Your task to perform on an android device: I want meat masala for dinner, so look for it on the Big Basket app.
Image 1: 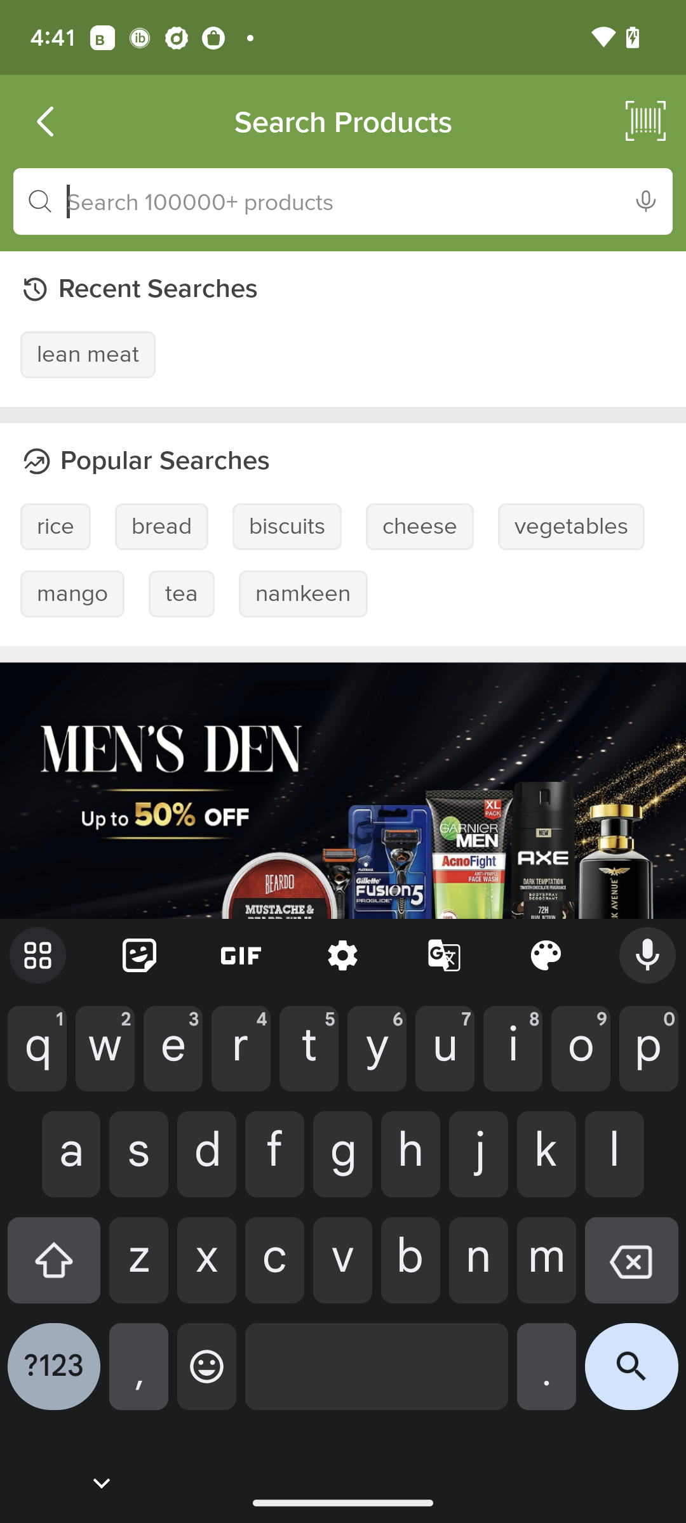
Type lean meat in the search bar.
Step 1: type "lean meat"
Image 2: 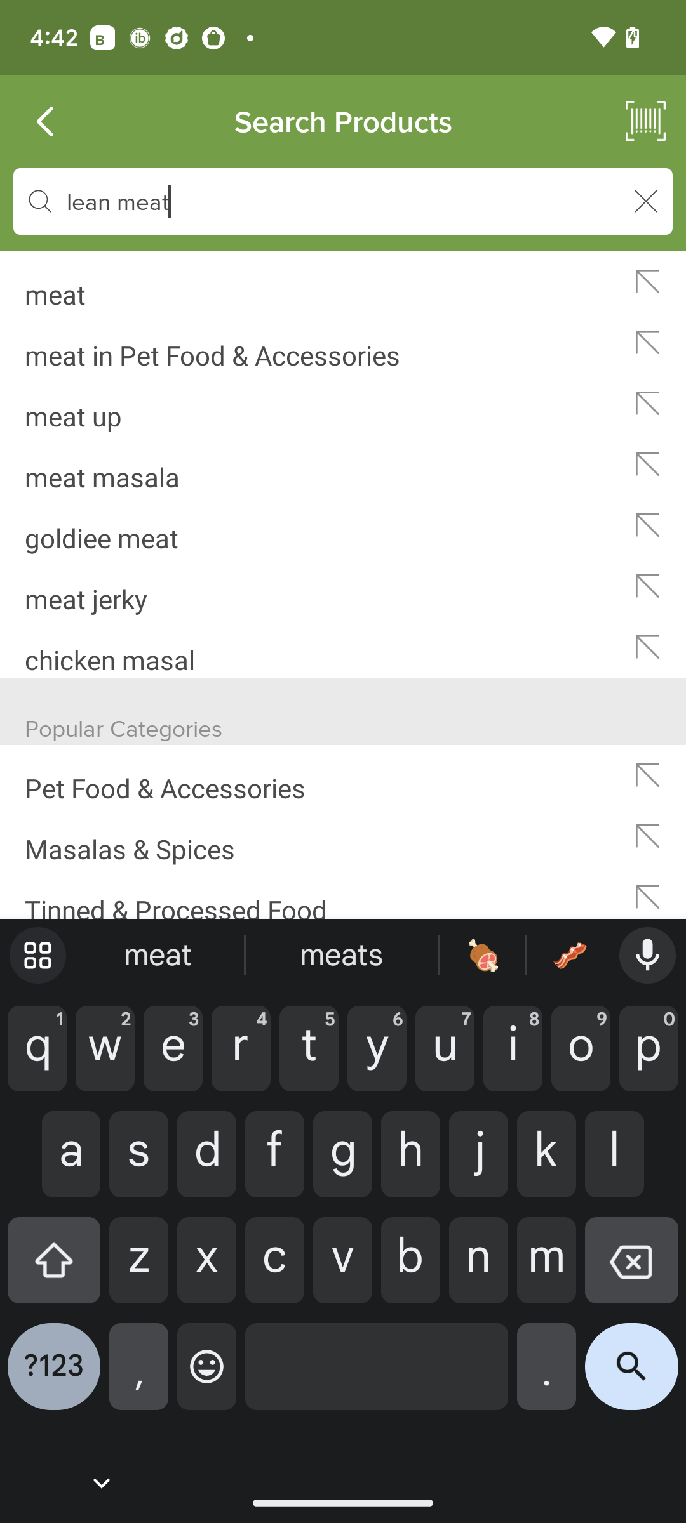
Click on the search icon at the bottom right corner of the screen.
Step 2: click (631, 1376)